Your task to perform on an android device: I want to add the text "We can't help everyone, but everyone can help someone" to the Flash card presentation's first slide in the Google Slides app.
Image 0: 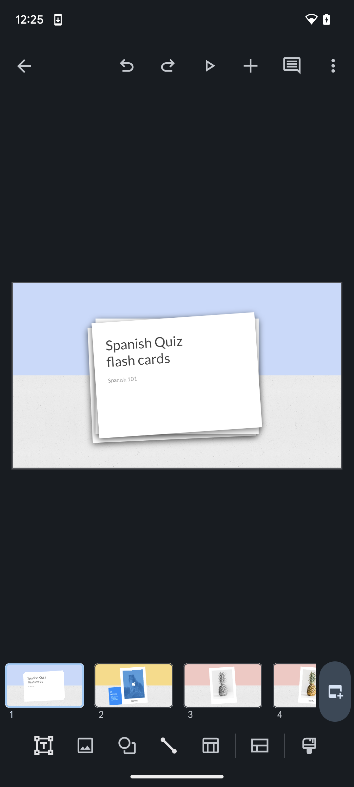
click on the plus icon (add) at the top of the screen to add text in slide 
Step 0: click (250, 66)
Image 1: 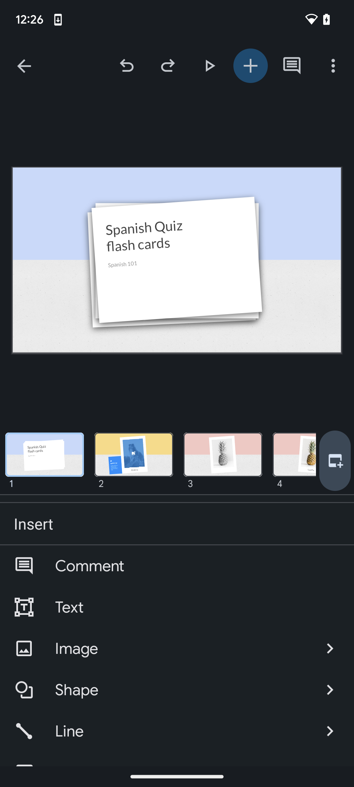
choose text option (top second  button) at the  bottom of the screen from pop up window 
Step 1: click (198, 607)
Image 2: 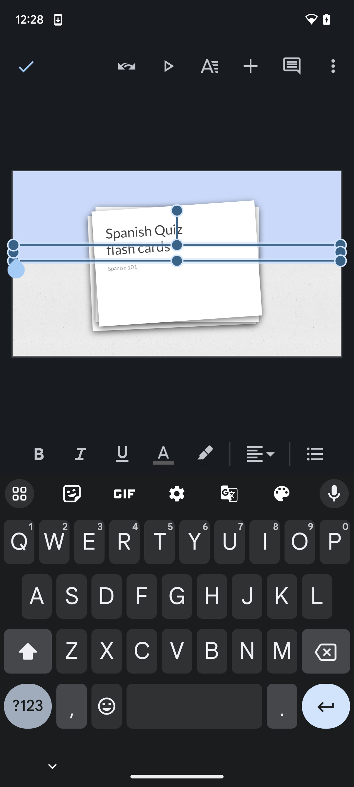
type We can't help everyone, but everyone can help someone" in the center of the slide  screen
Step 2: type "We can't help everyone, but everyone can help someone""